Your task to perform on an android device: My wife told me that meditating while listening to sleep sounds seems good and has a good and relaxing impact on us. So play the Sleep Soundly audio in the Simple Habit app.
Image 0: 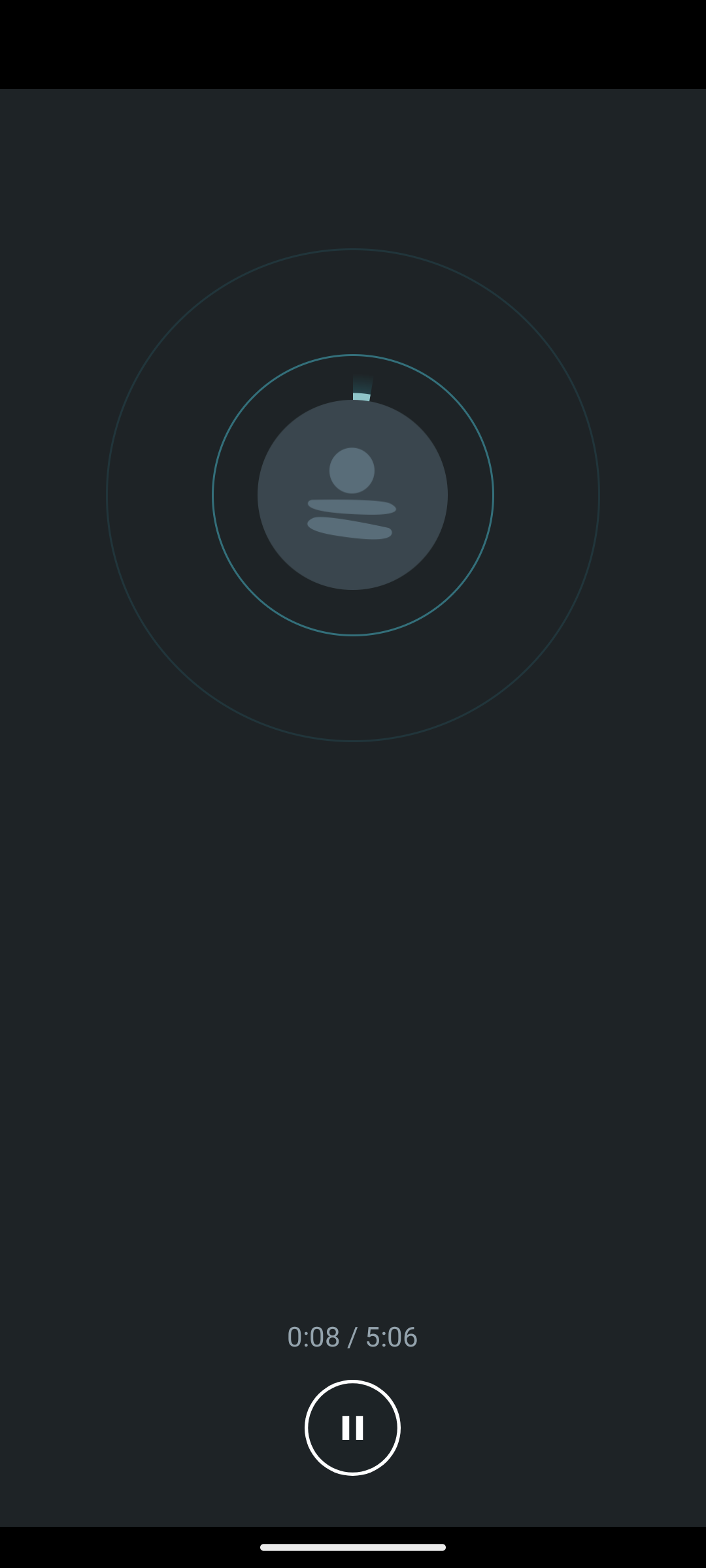
Go back to the previous page to search for this Sleep Soundly audio.
Step 0: press back button
Image 1: 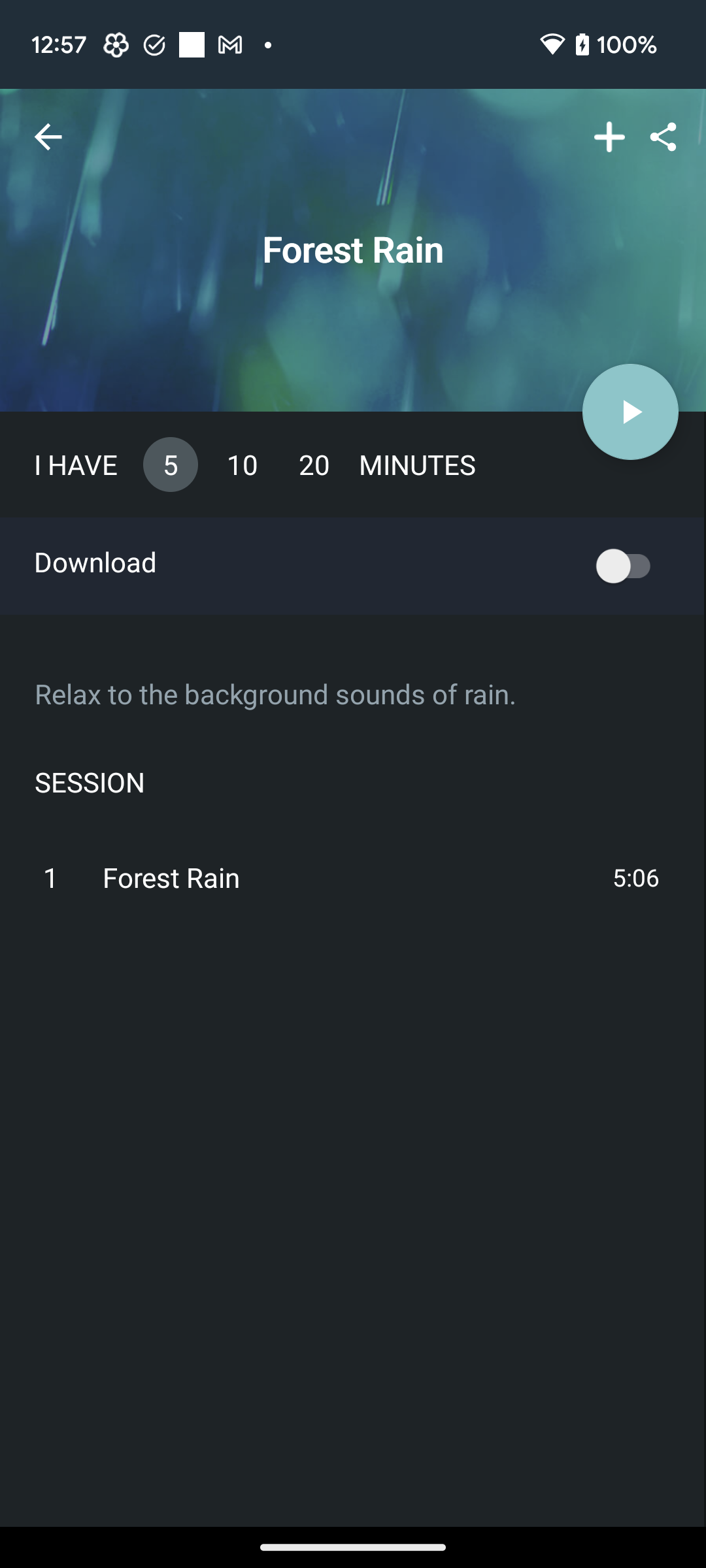
Go back to the previous page to search for this Sleep Soundly audio.
Step 1: press back button
Image 2: 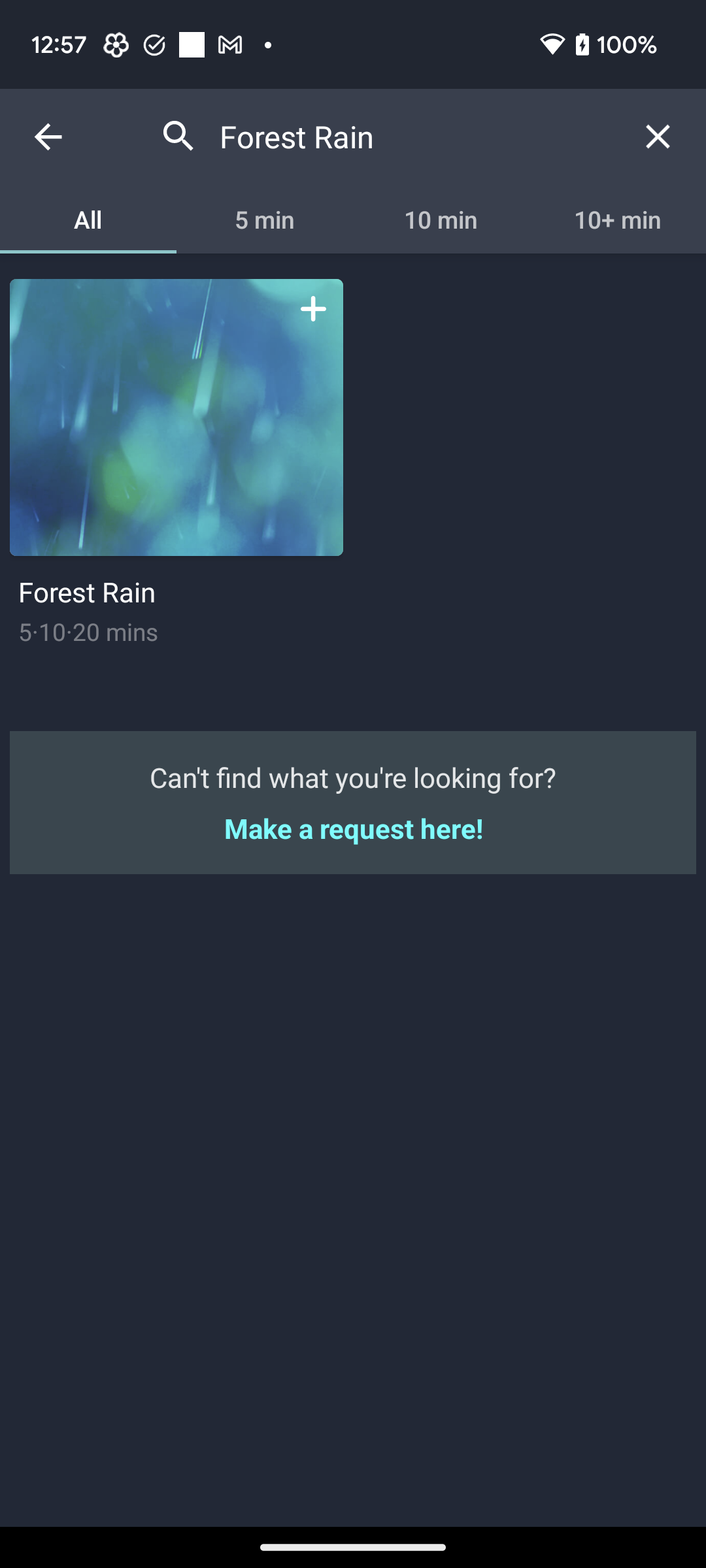
Click on the cross icon of the search bar to clear the search bar.
Step 2: click (658, 137)
Image 3: 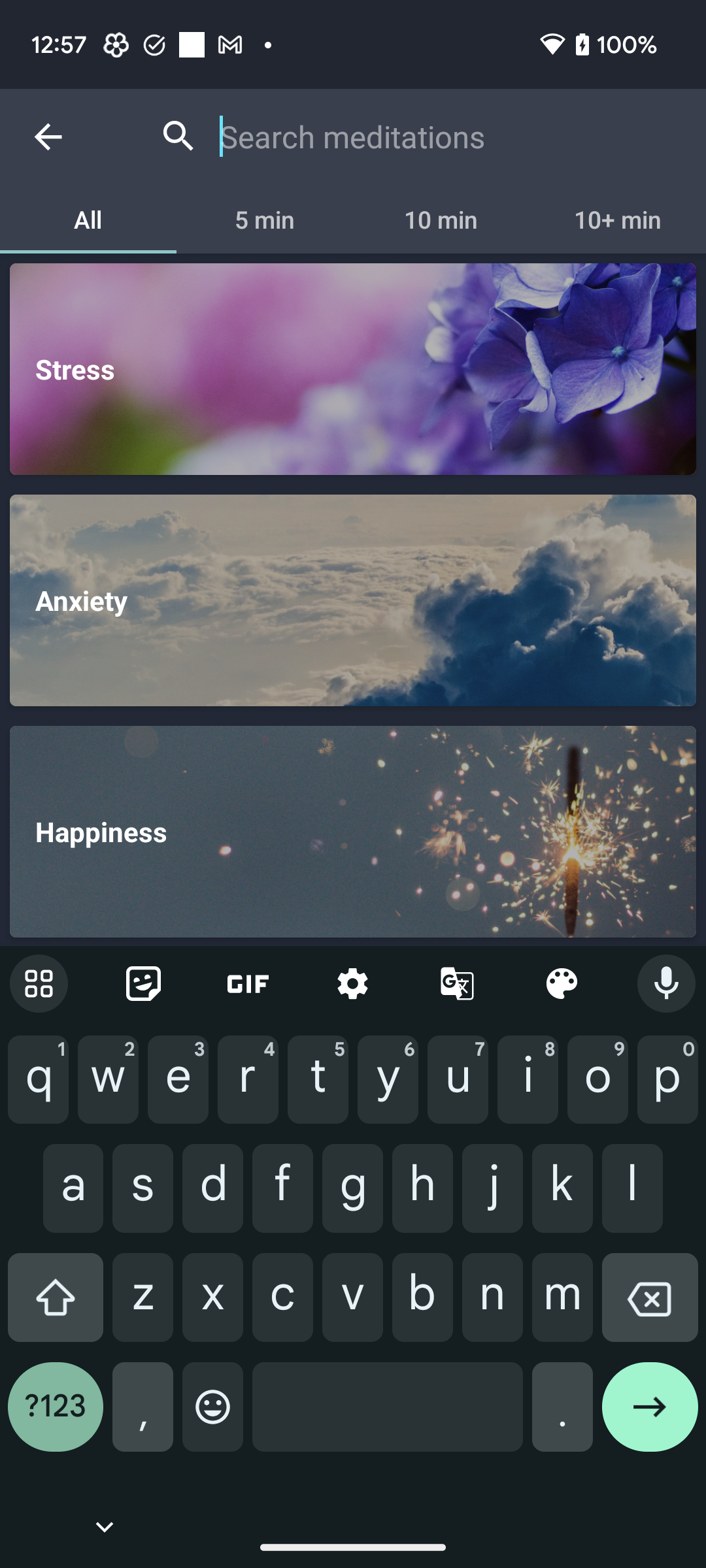
Type Sleep Soundly in the search bar to search for this audio.
Step 3: type "Sleep Soundly"
Image 4: 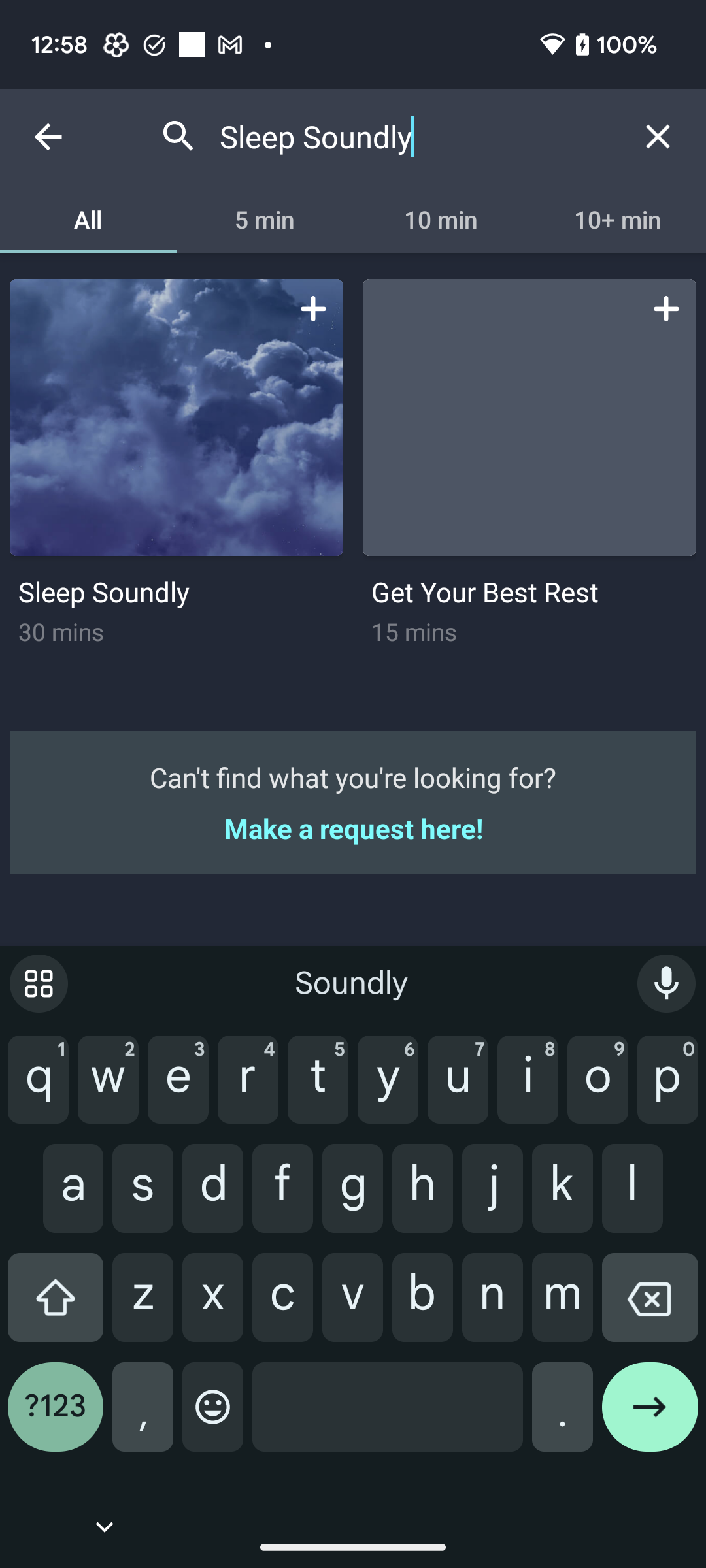
Click on the Sleep Soundly audio to view the play option of this audio.
Step 4: click (176, 417)
Image 5: 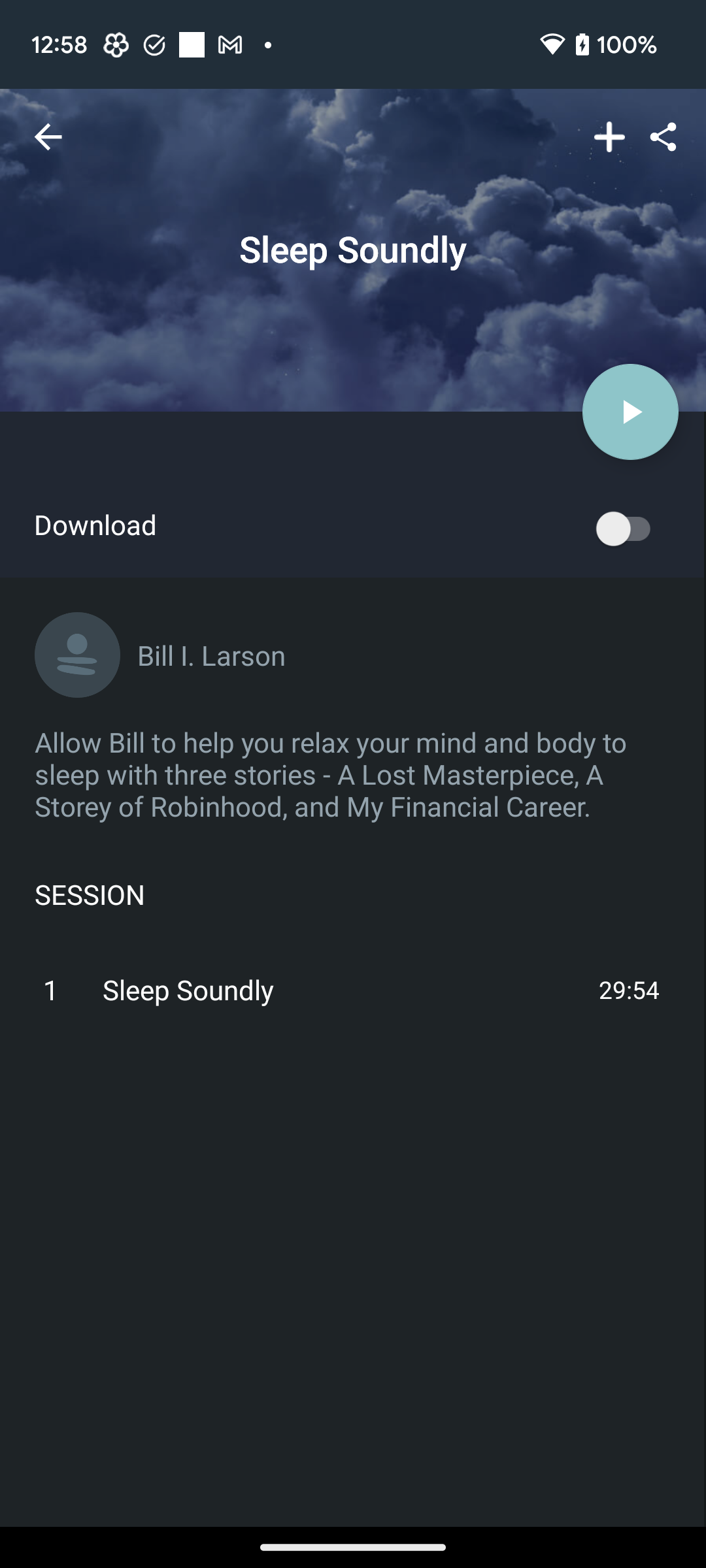
Click on the play icon to play this audio.
Step 5: click (630, 411)
Image 6: 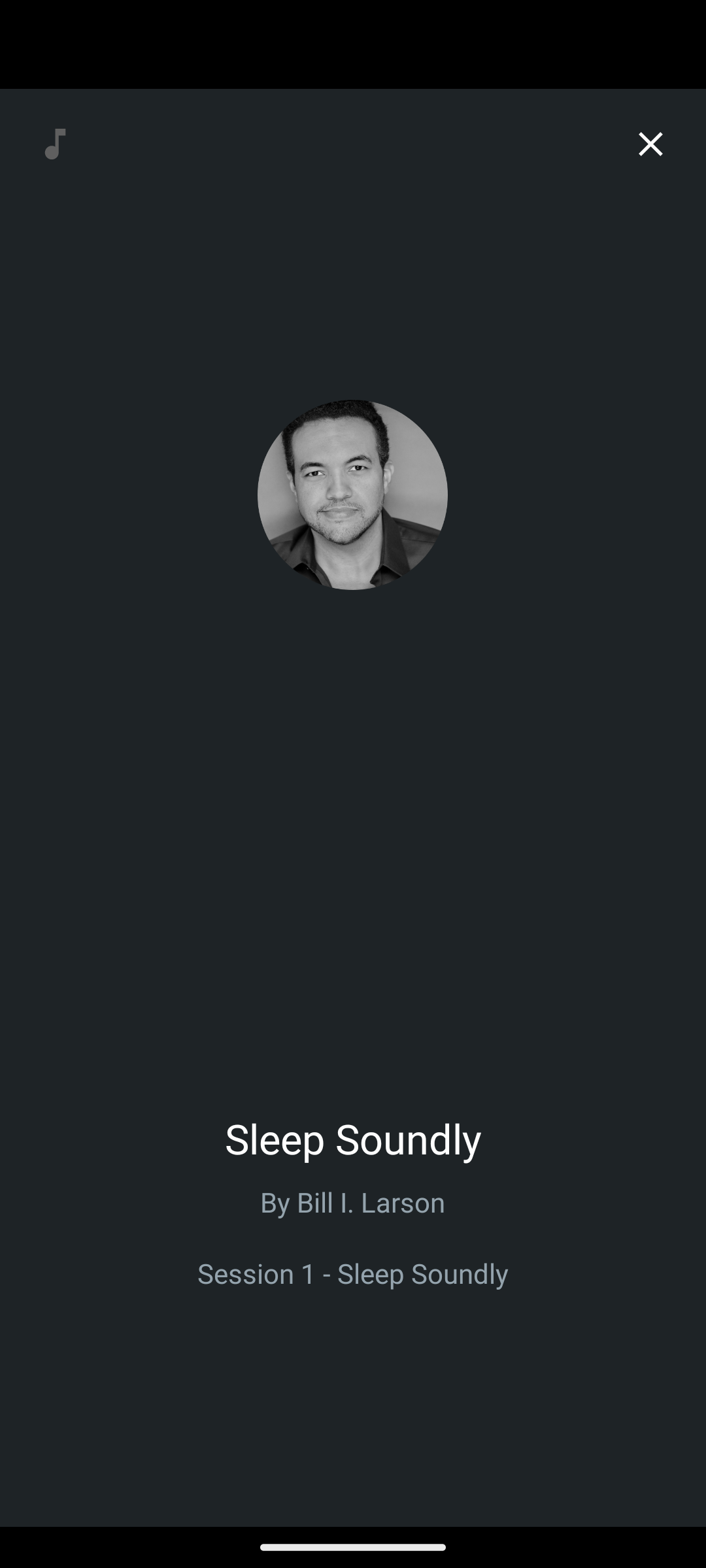
Click on the play icon to play this audio.
Step 6: wait